Your task to perform on an android device: The brightness is currently very low, so I would like to increase it.
Image 0: 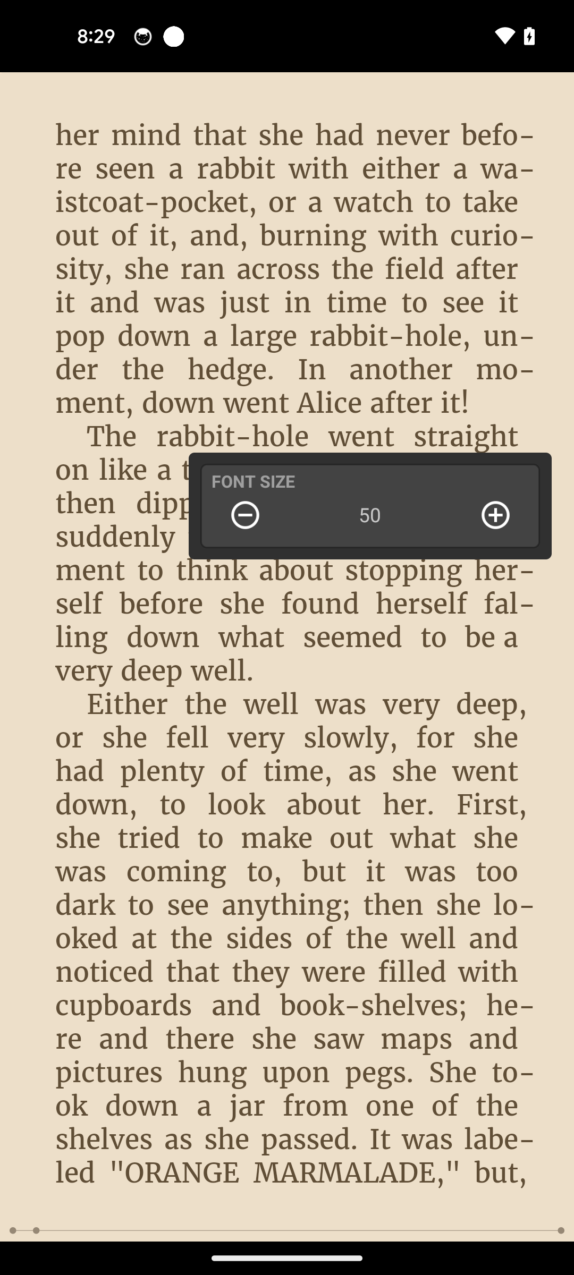
Tap on the bottom of the screen
Step 0: click (102, 36)
Image 1: 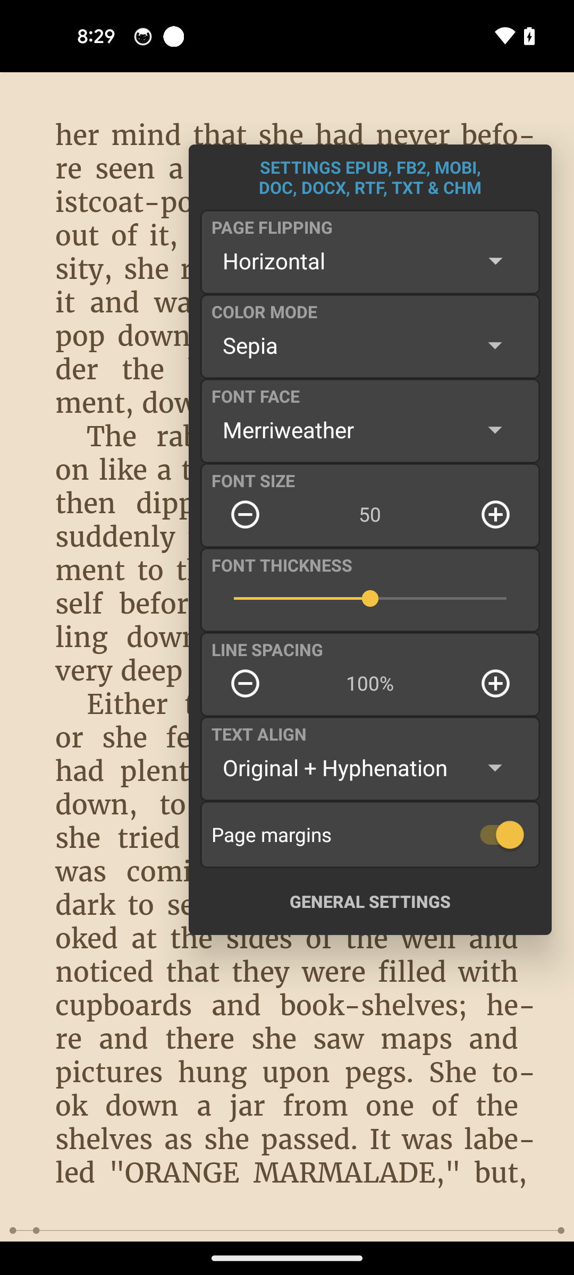
Tap again on the bottom of the screen
Step 1: click (267, 649)
Image 2: 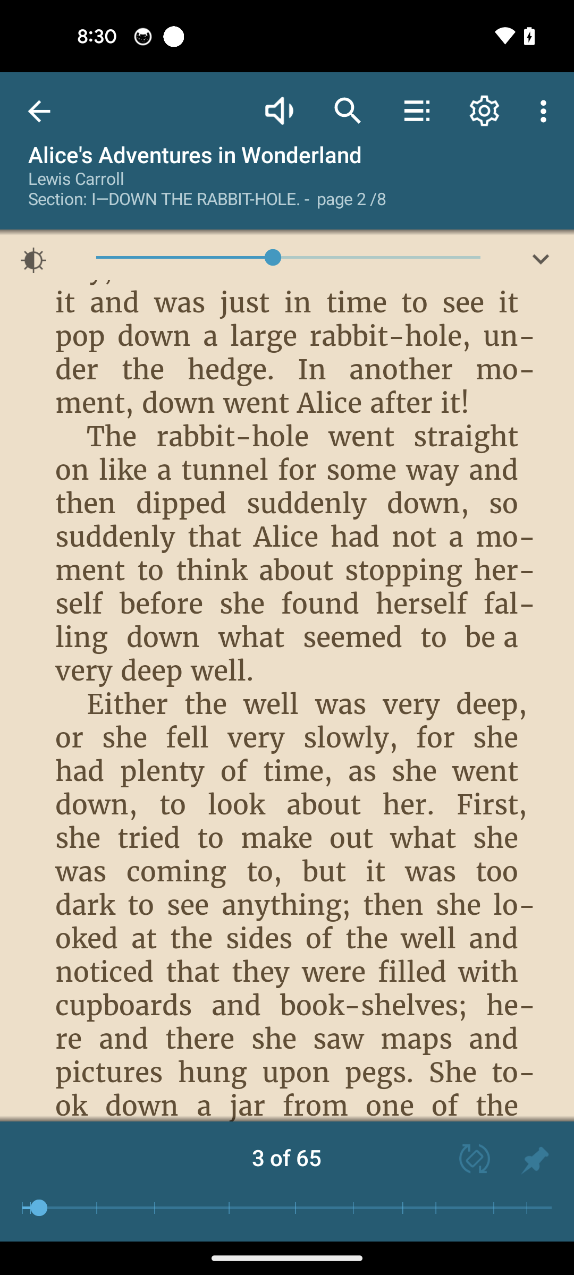
Swipe right the brightness bar
Step 2: scroll left